Your task to perform on an android device: My son's birthday is on March 8, so in the Lucas birthday arrangements" task, add the due date of March 8, 2024, on the To-Do List app.
Image 0: 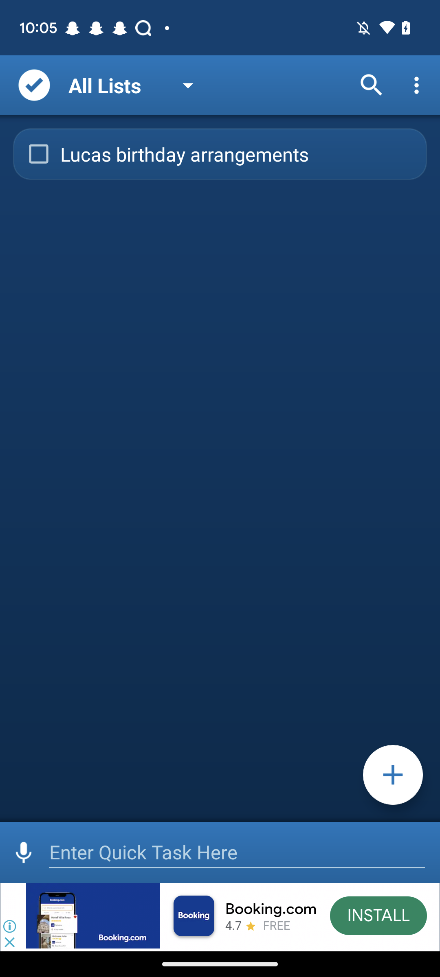
Open the " lucas birthday arrangements" Task.
Step 0: click (235, 154)
Image 2: 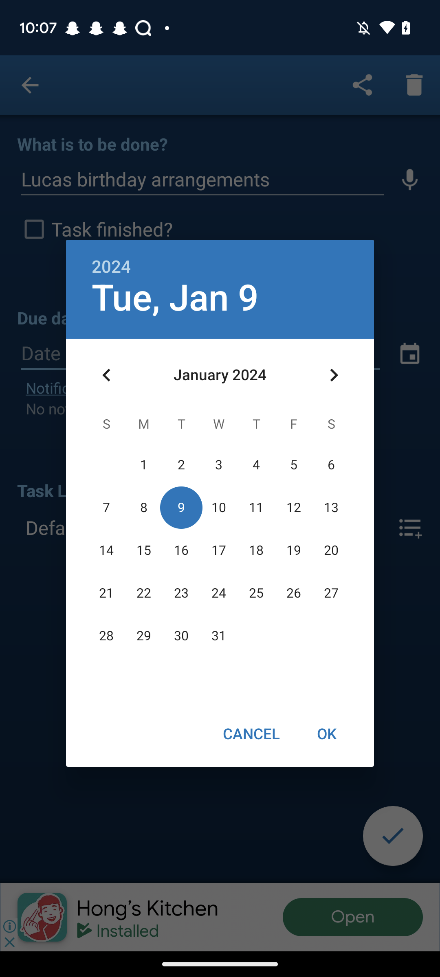
Click on the Right side arrow to change the month on the calendar.
Step 2: click (333, 375)
Image 3: 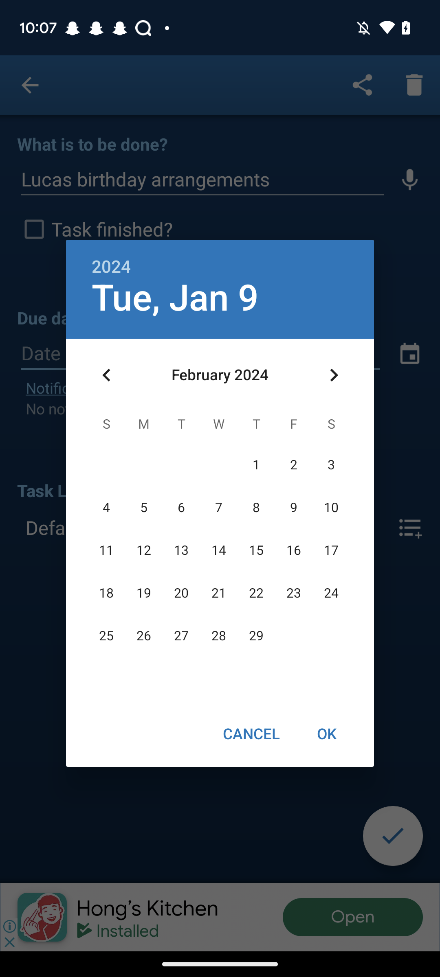
Click on the Right side arrow to change the month on the calendar.
Step 3: click (333, 375)
Image 5: 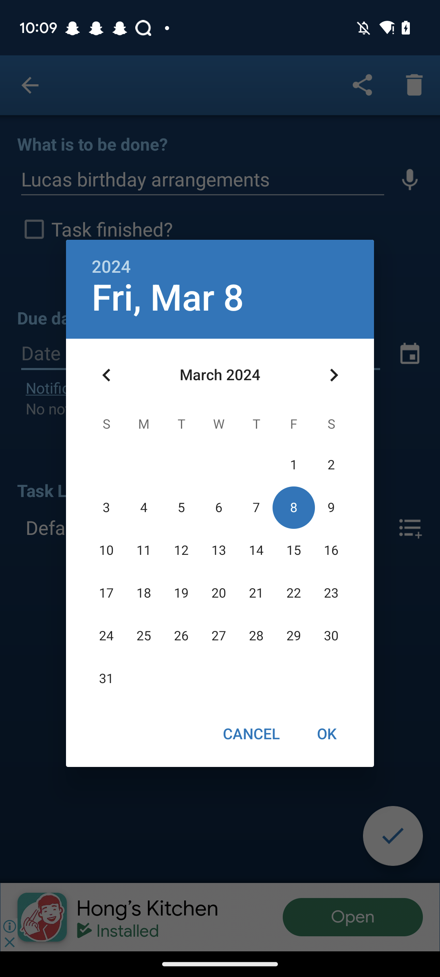
Click on the Ok button at the bottom right corner of the calendar.
Step 5: click (327, 733)
Image 6: 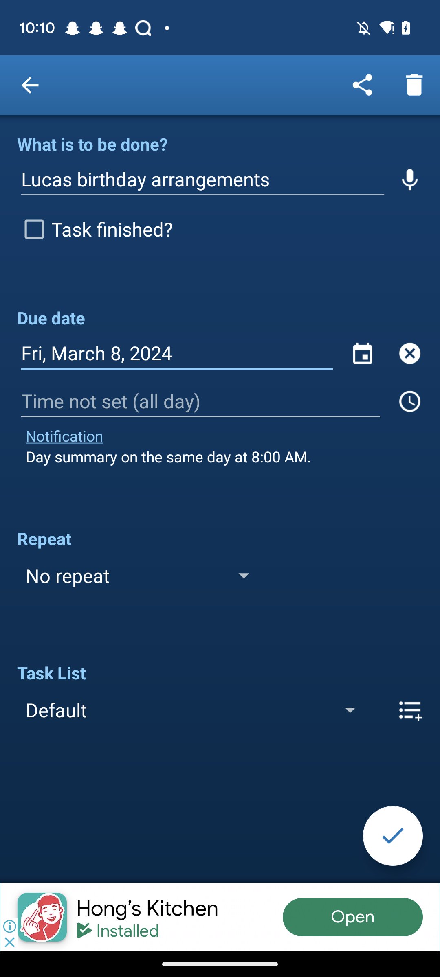
Click on the right tick icon at the bottom right corner.
Step 6: click (393, 836)